Your task to perform on an android device: Share the Holi event from the Gmail app to dbwscratch.test.id3@gmail.com.
Image 1: 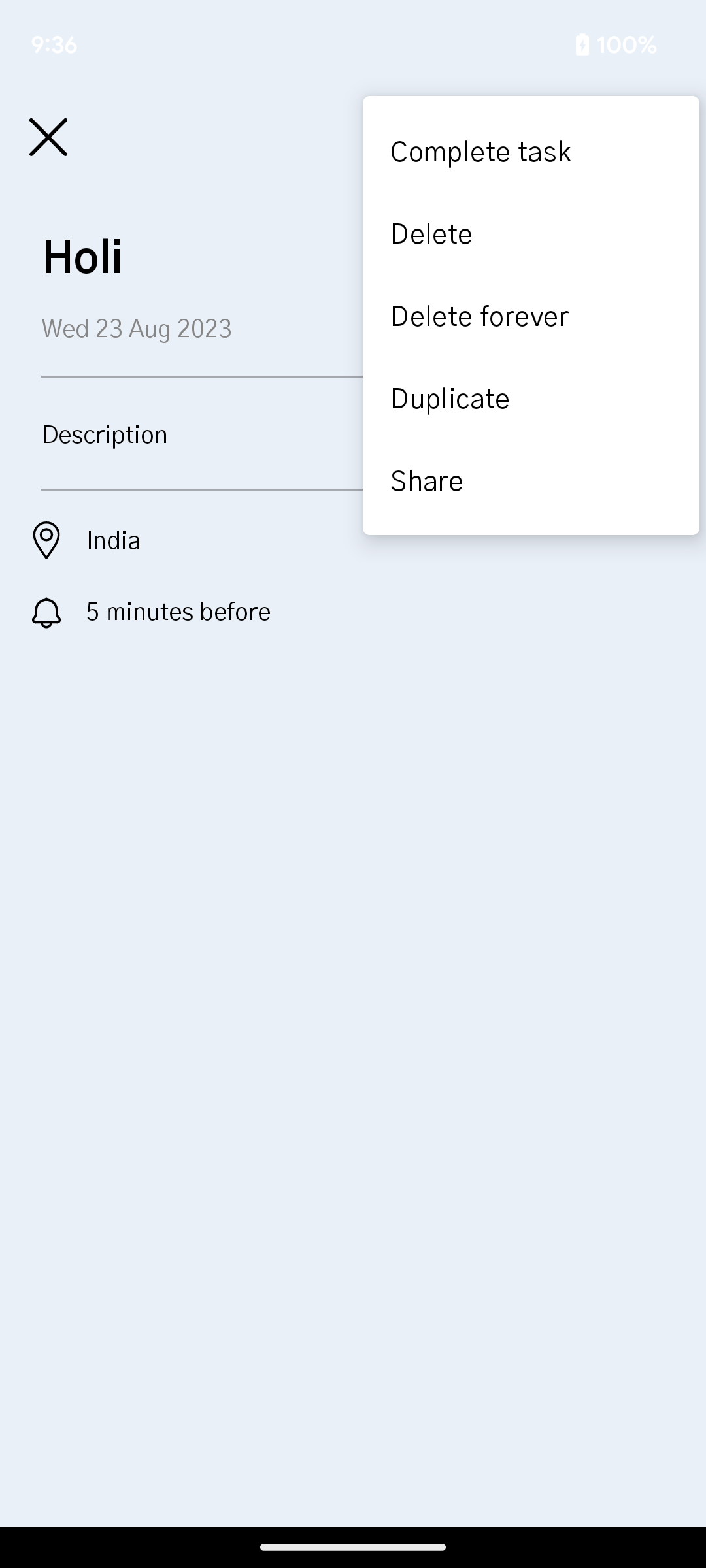
Click on the Share option to share the event
Step 1: click (531, 480)
Image 2: 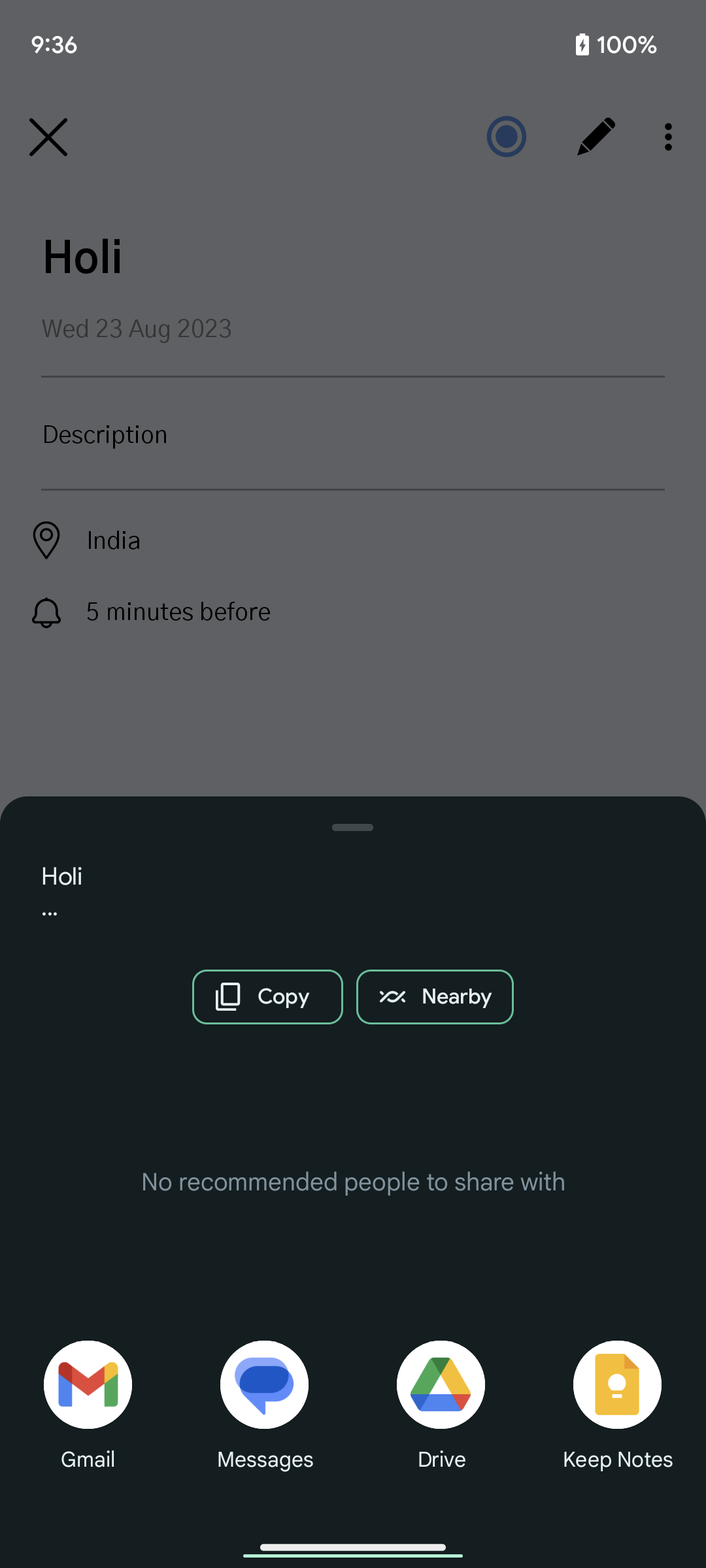
Click on the Gmail app to share the event
Step 2: click (87, 1384)
Image 3: 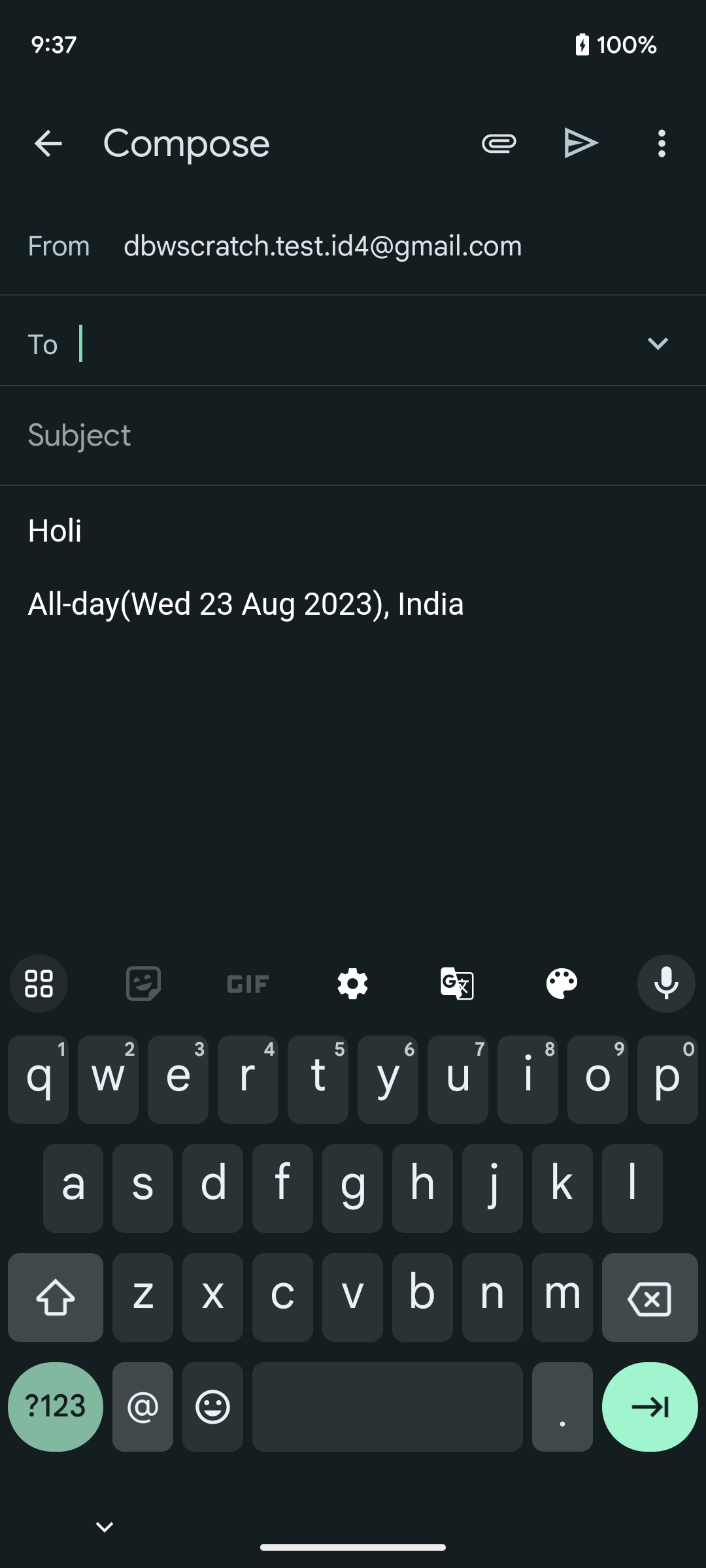
Type dbwscratch.test.id3@gmail.com in the recipient section.
Step 3: type "dbwscratch.test.id3@gmail.com"
Image 4: 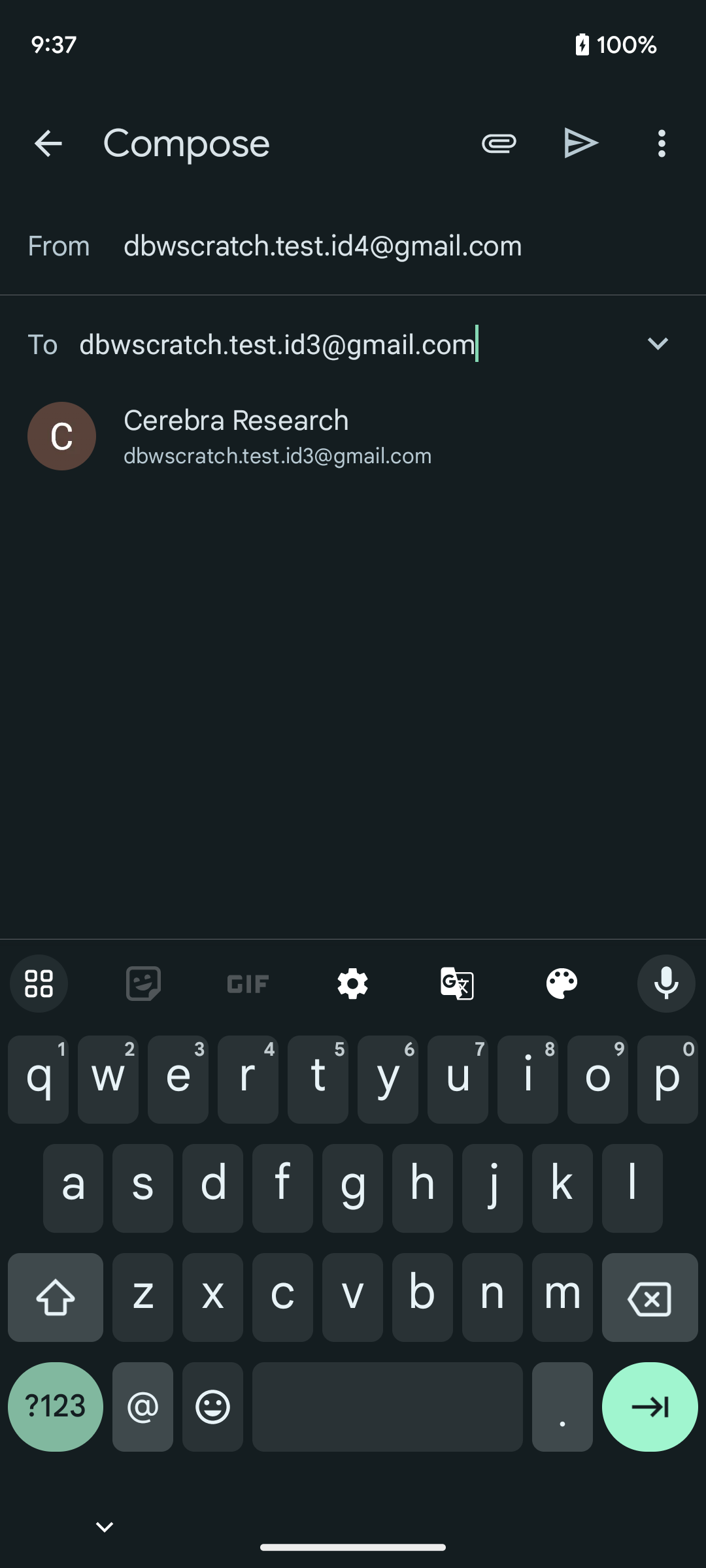
Click on the first suggested result
Step 4: click (401, 436)
Image 5: 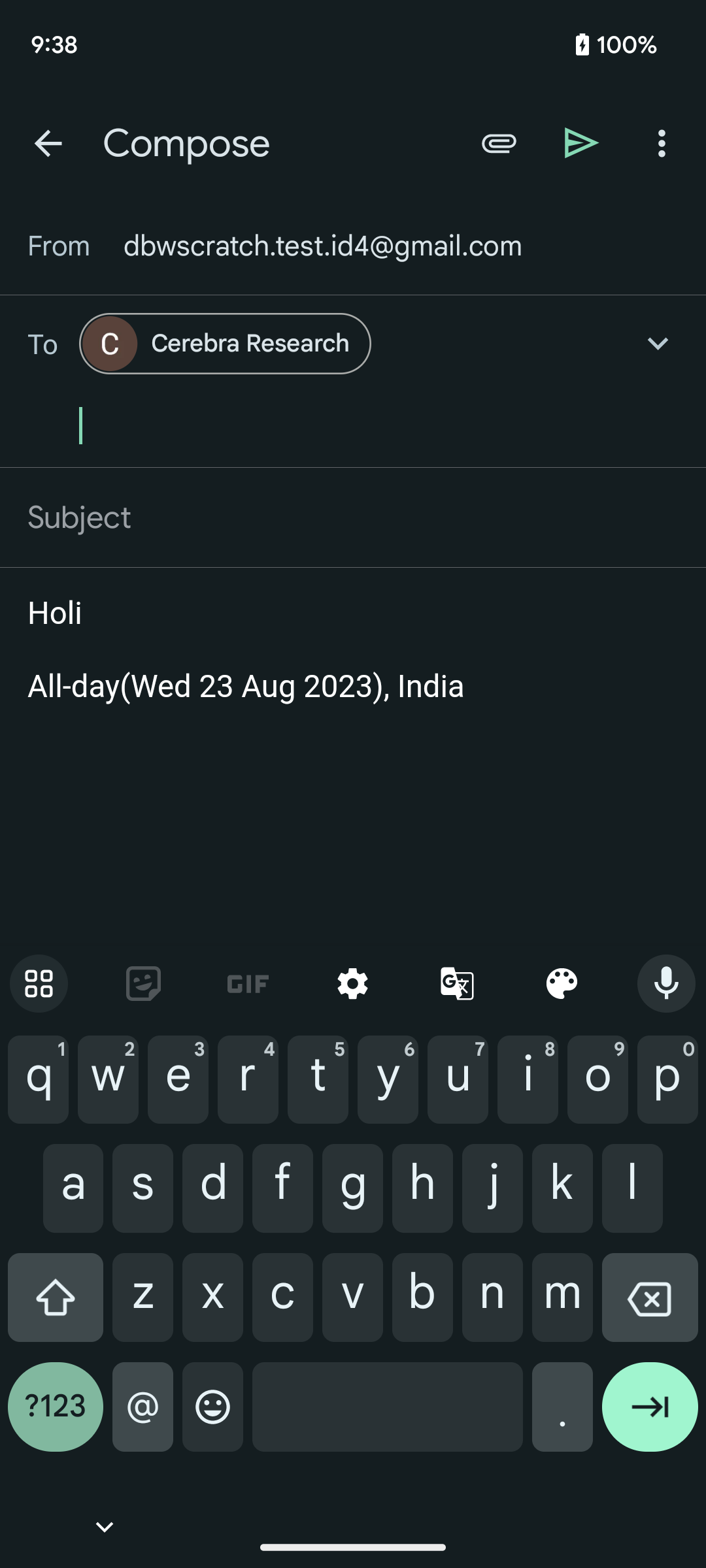
Click on the send button at the top right corner of the screen to share the event
Step 5: click (582, 142)